Your task to perform on an android device: Create a list of things to buy in the future, which includes new hiking boots and camping gear on the 3 things app.
Image 0: 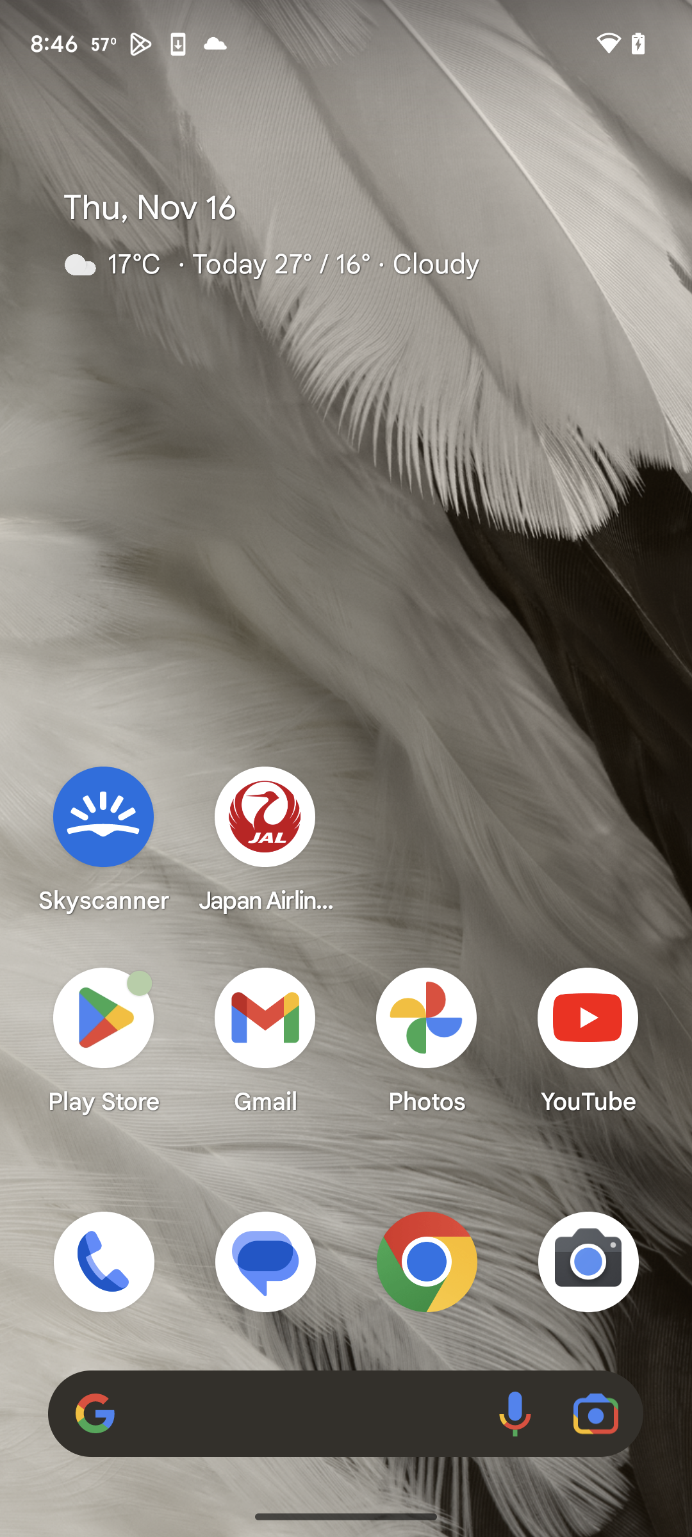
Open 3 things app
Step 0: open app "3 Things"
Image 1: 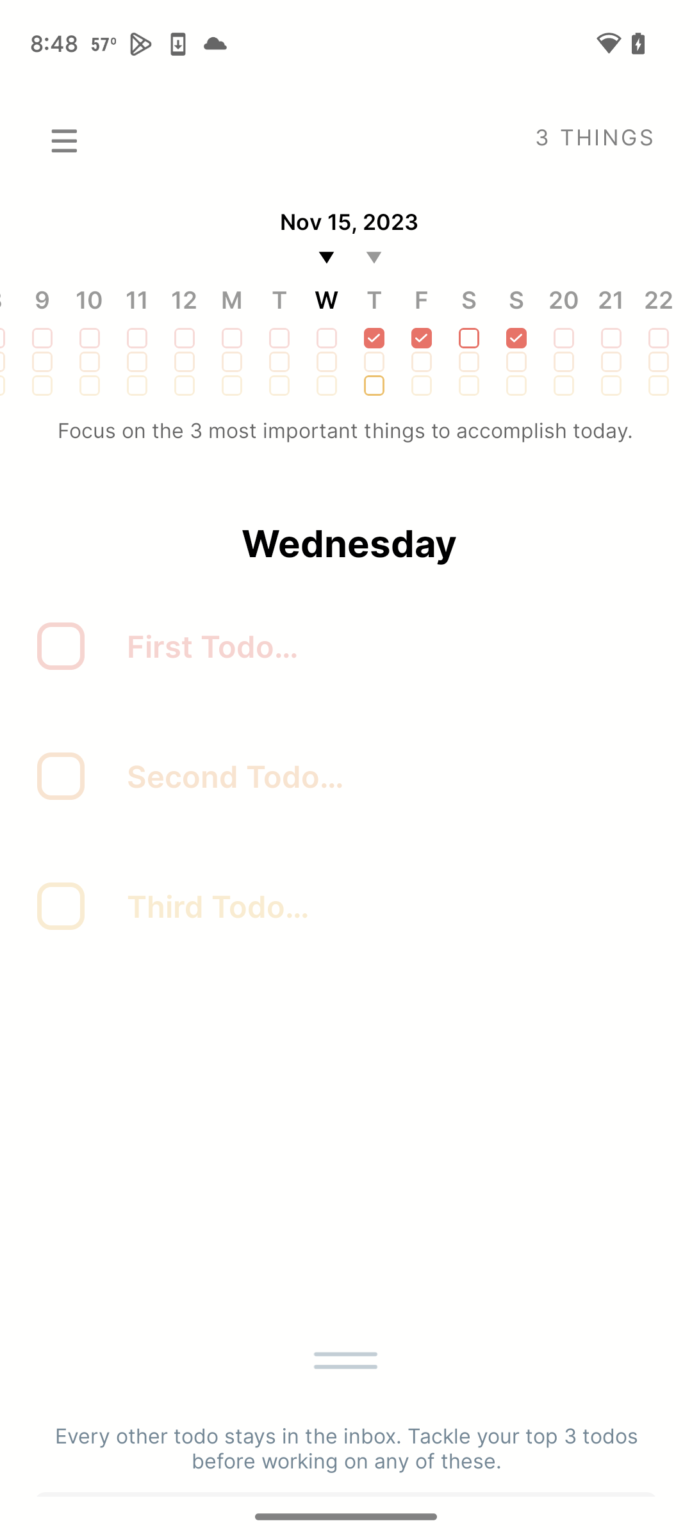
Add to buy New Hiking boots
Step 1: click (56, 651)
Image 2: 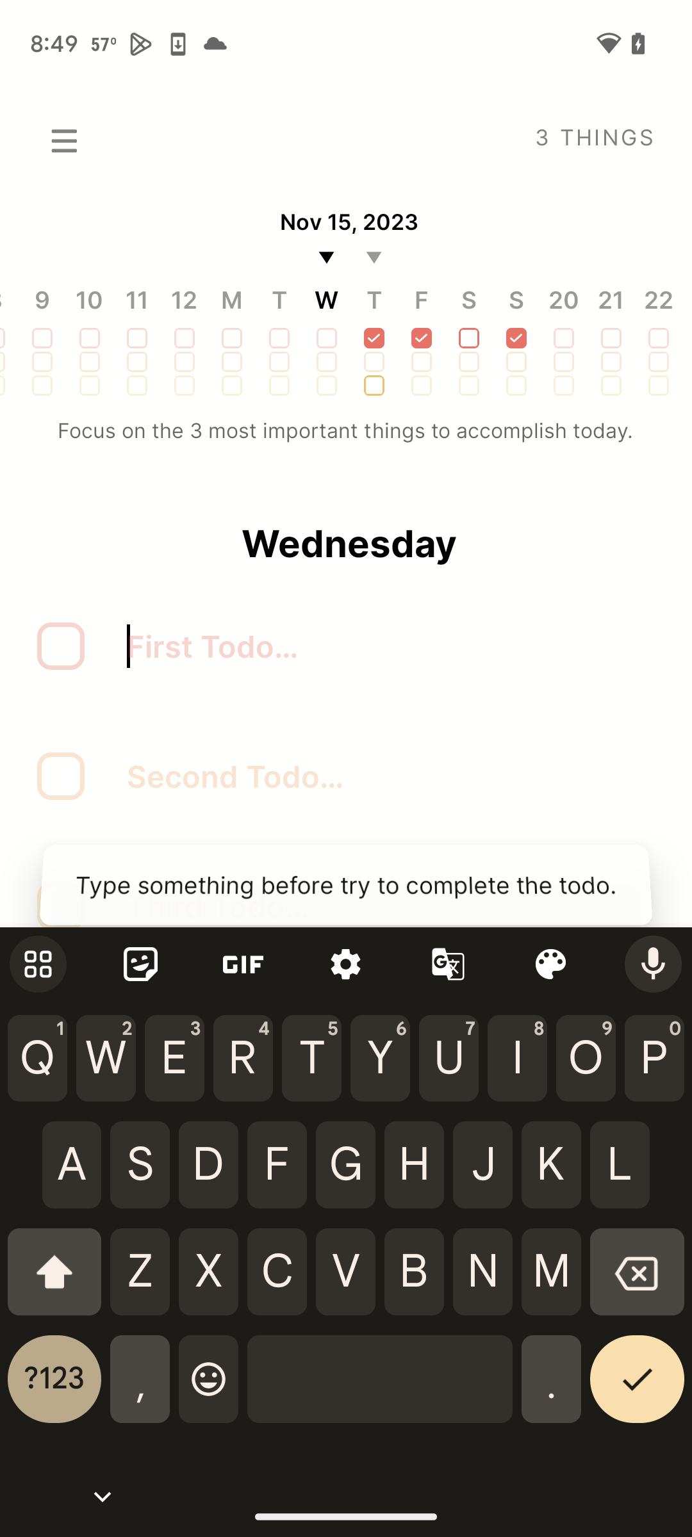
Add to buy New Hiking boots
Step 2: type "Buy New Hiking boots"
Image 3: 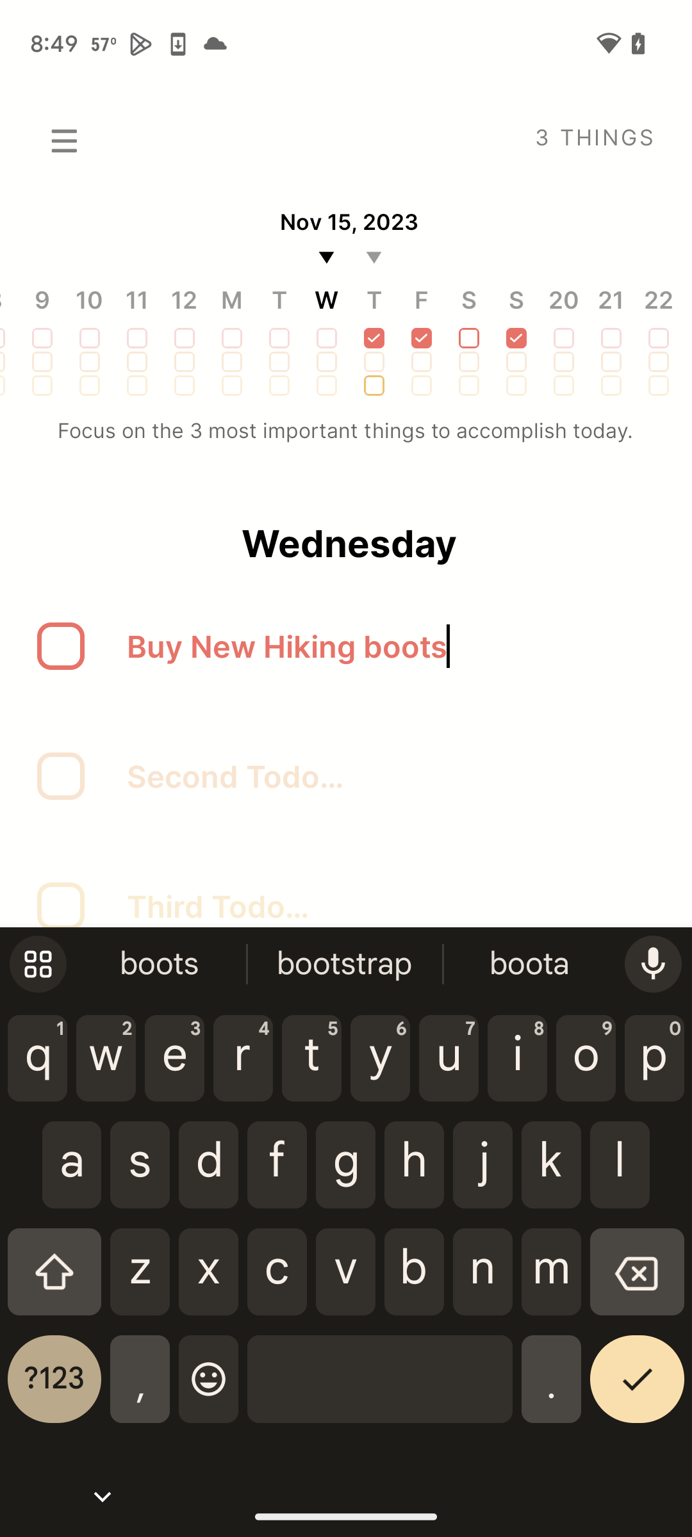
Add to buy Camping gear
Step 3: click (368, 776)
Image 4: 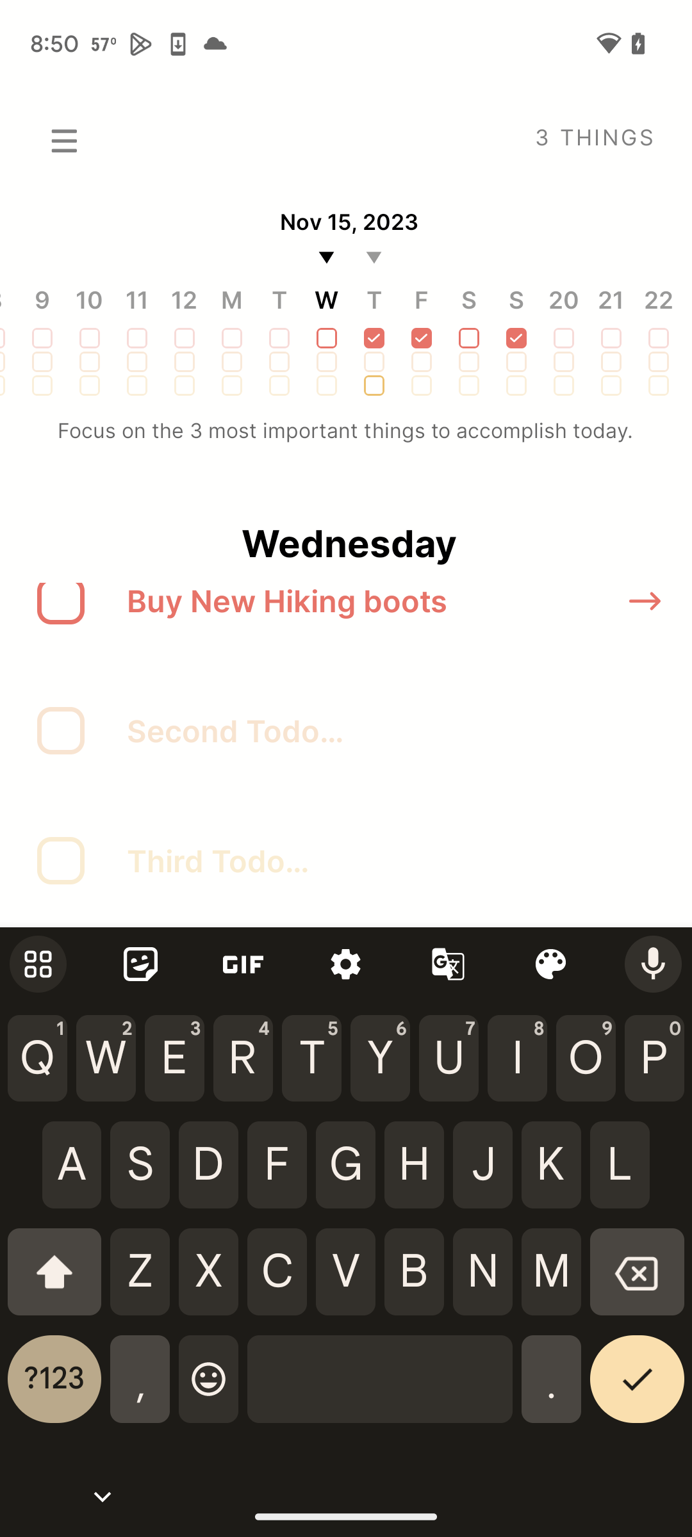
Add to buy Camping gear
Step 4: type "Camping gear"